Your task to perform on an android device: I need to set a reminder for a meeting that will take place on October 5 at 5 p.m
Image 0: 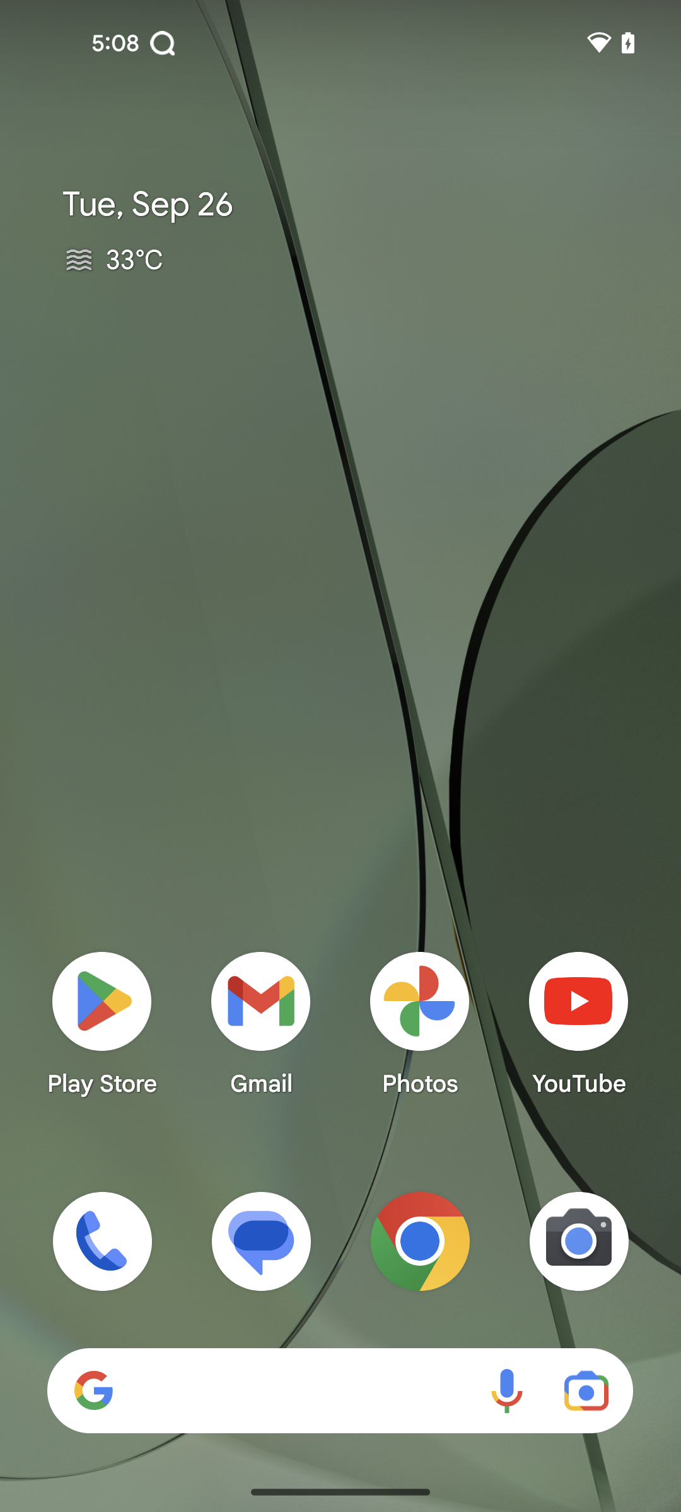
Open the reminder app
Step 0: open app "Reminder"
Image 2: 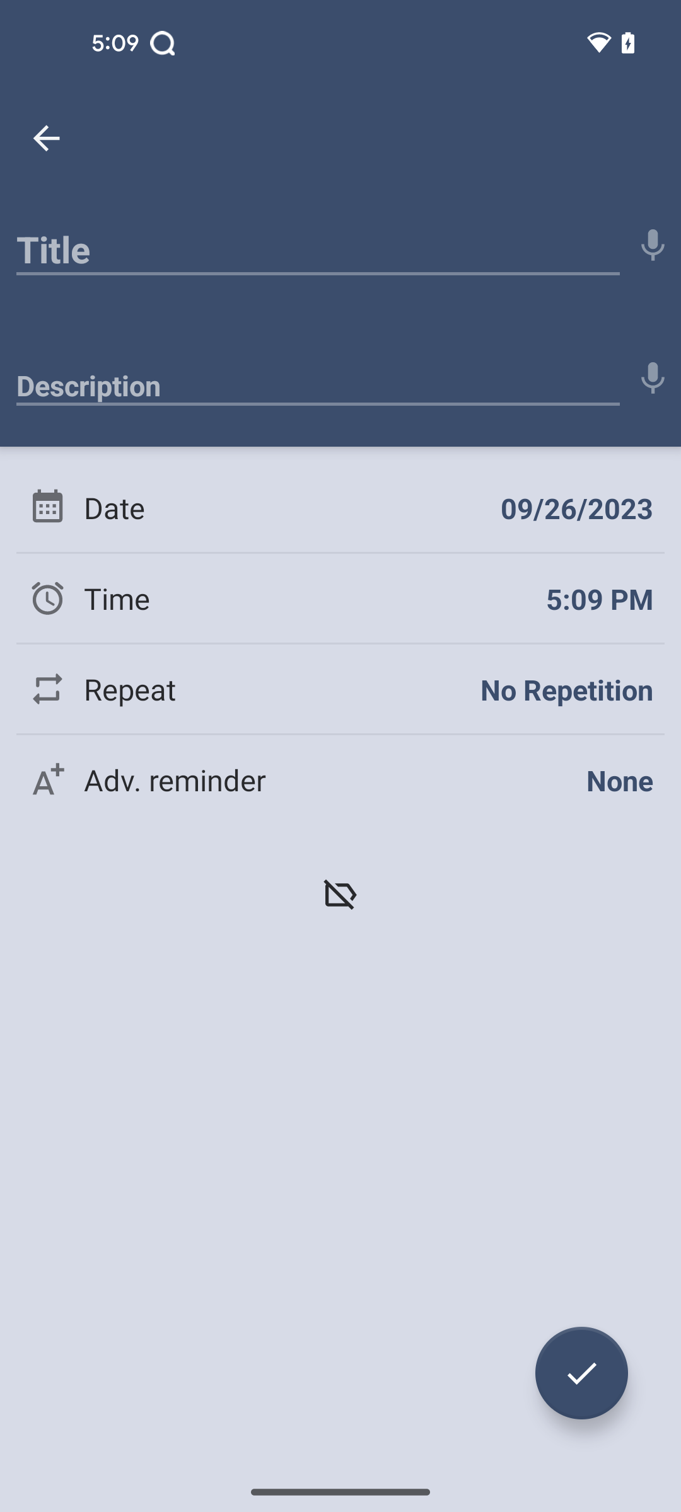
click on the title
Step 2: click (318, 243)
Image 3: 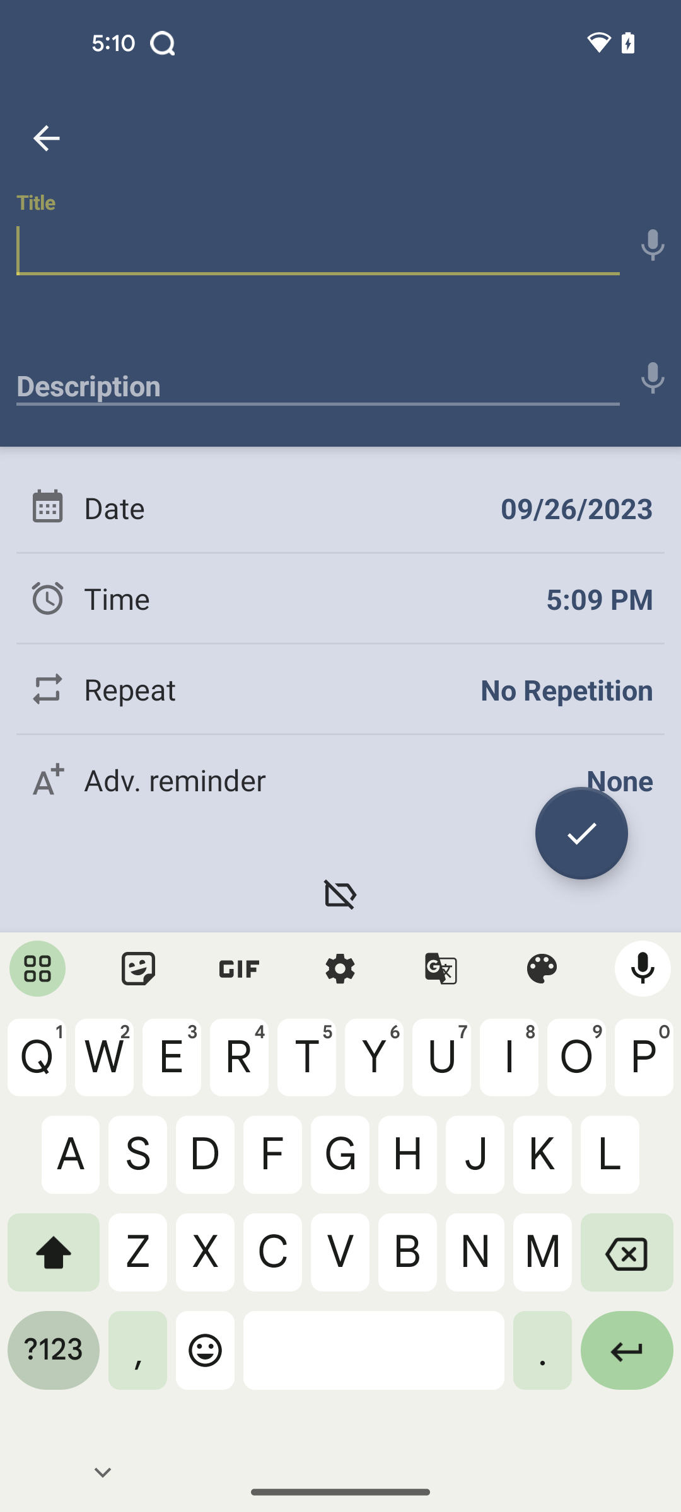
enter title meeting
Step 3: type "Meeting"
Image 4: 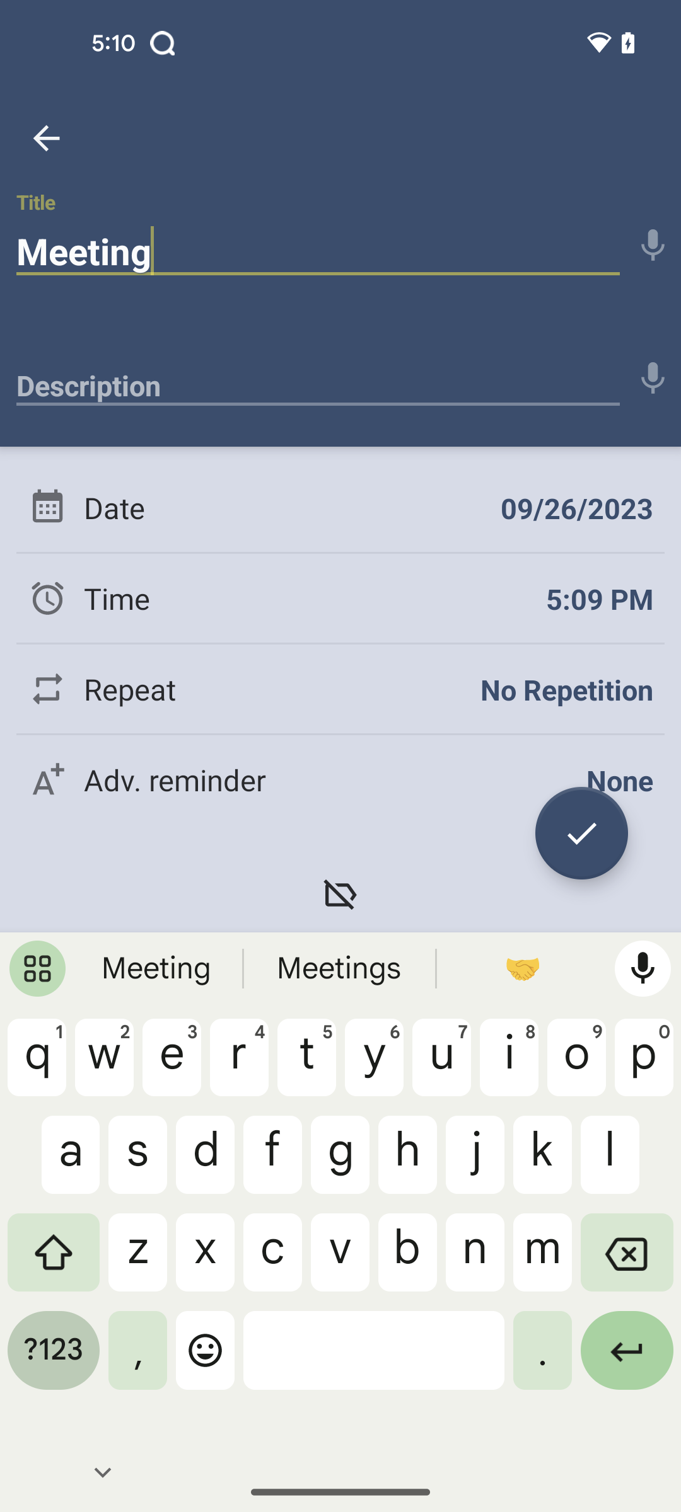
click on the date
Step 4: click (577, 508)
Image 5: 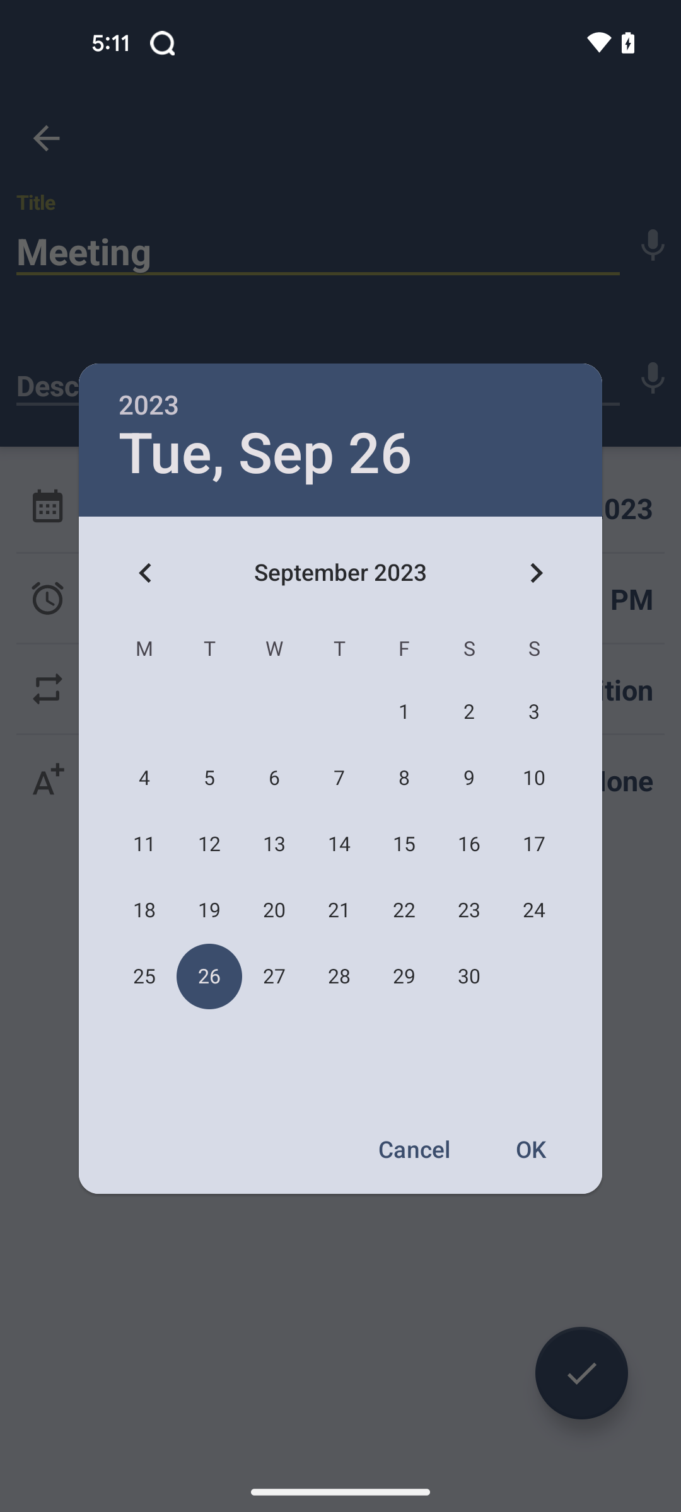
click on next month
Step 5: click (535, 572)
Image 6: 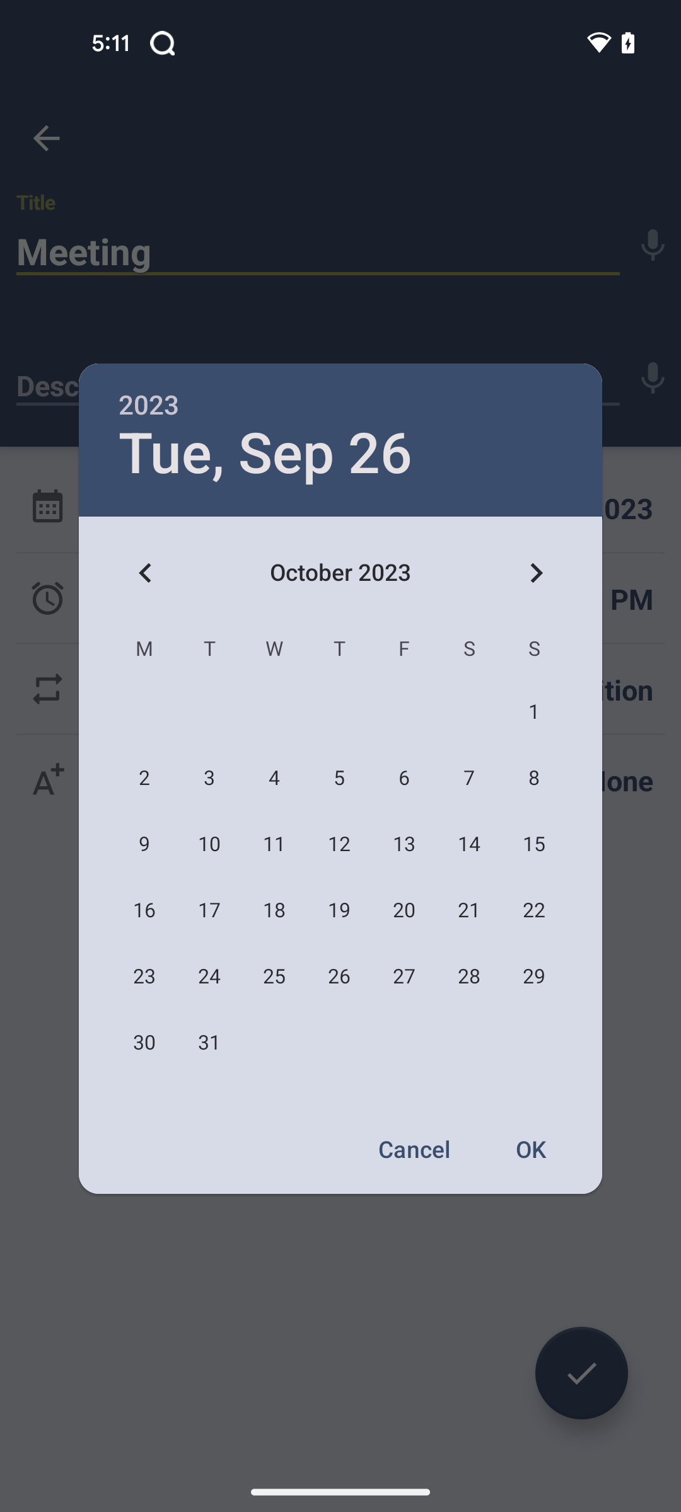
select date 5 oct
Step 6: click (339, 778)
Image 7: 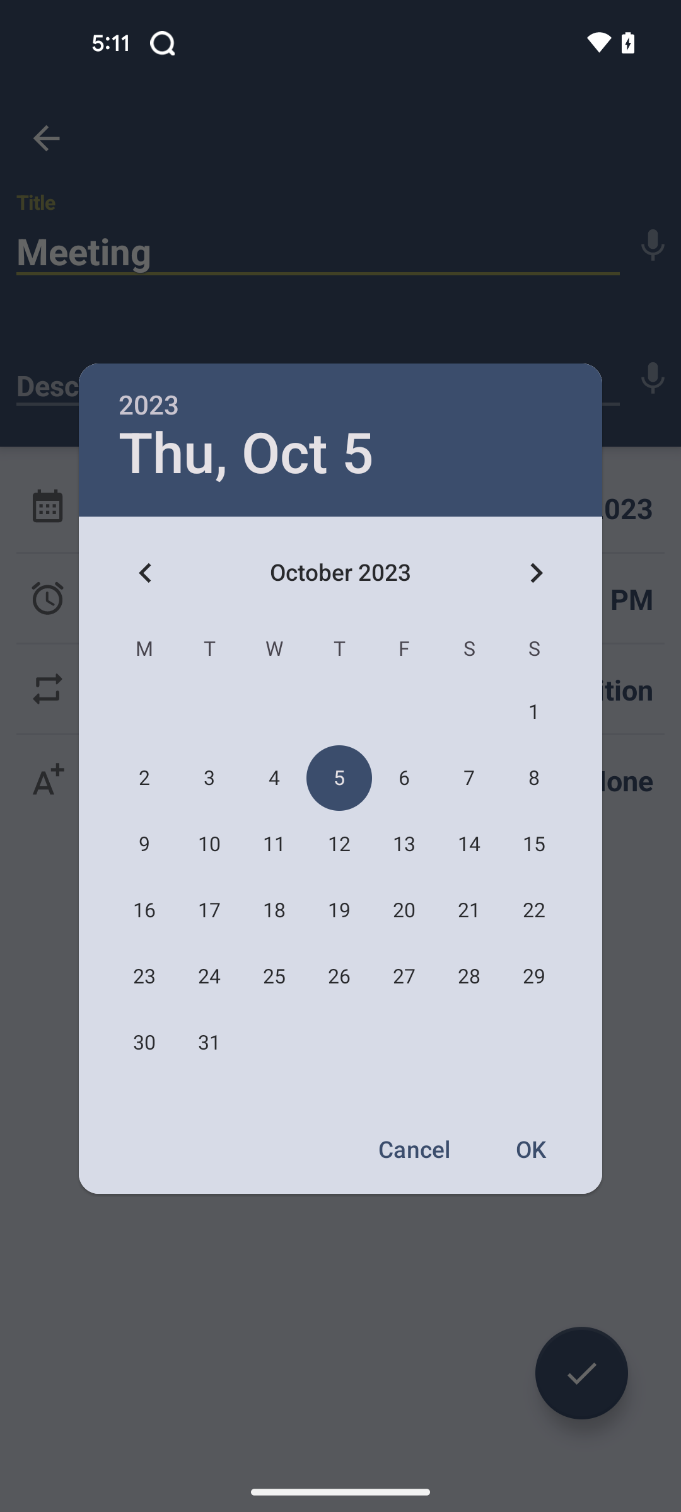
click on the ok button
Step 7: click (532, 1148)
Image 9: 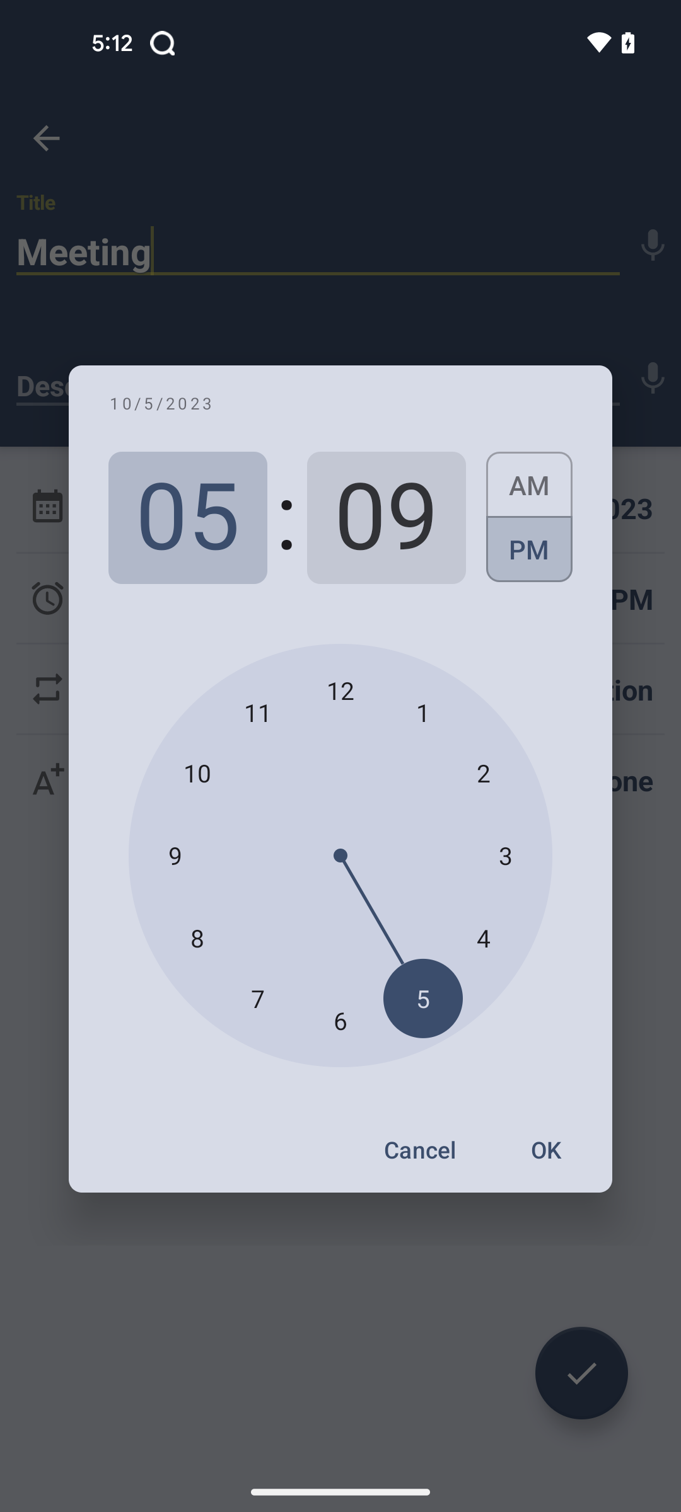
click on the minutes
Step 9: click (386, 518)
Image 10: 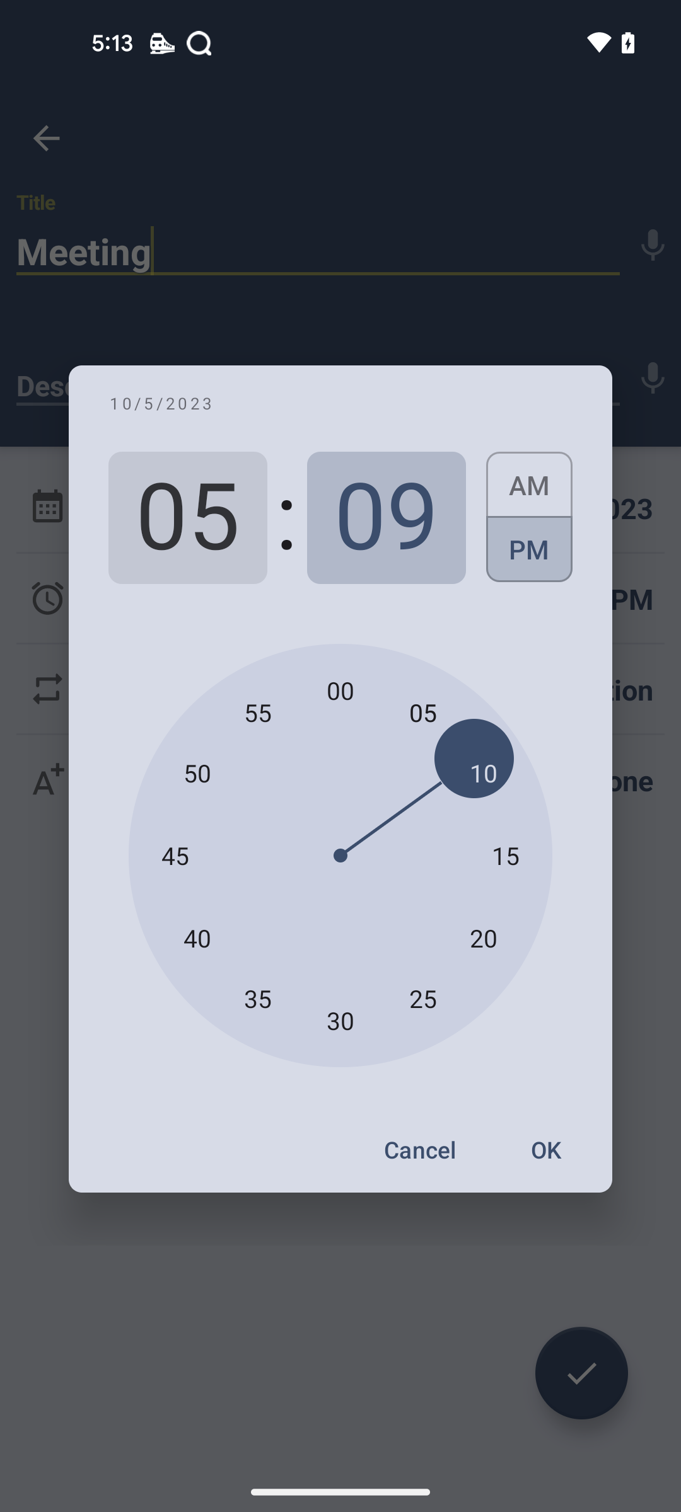
select zero
Step 10: click (340, 690)
Image 11: 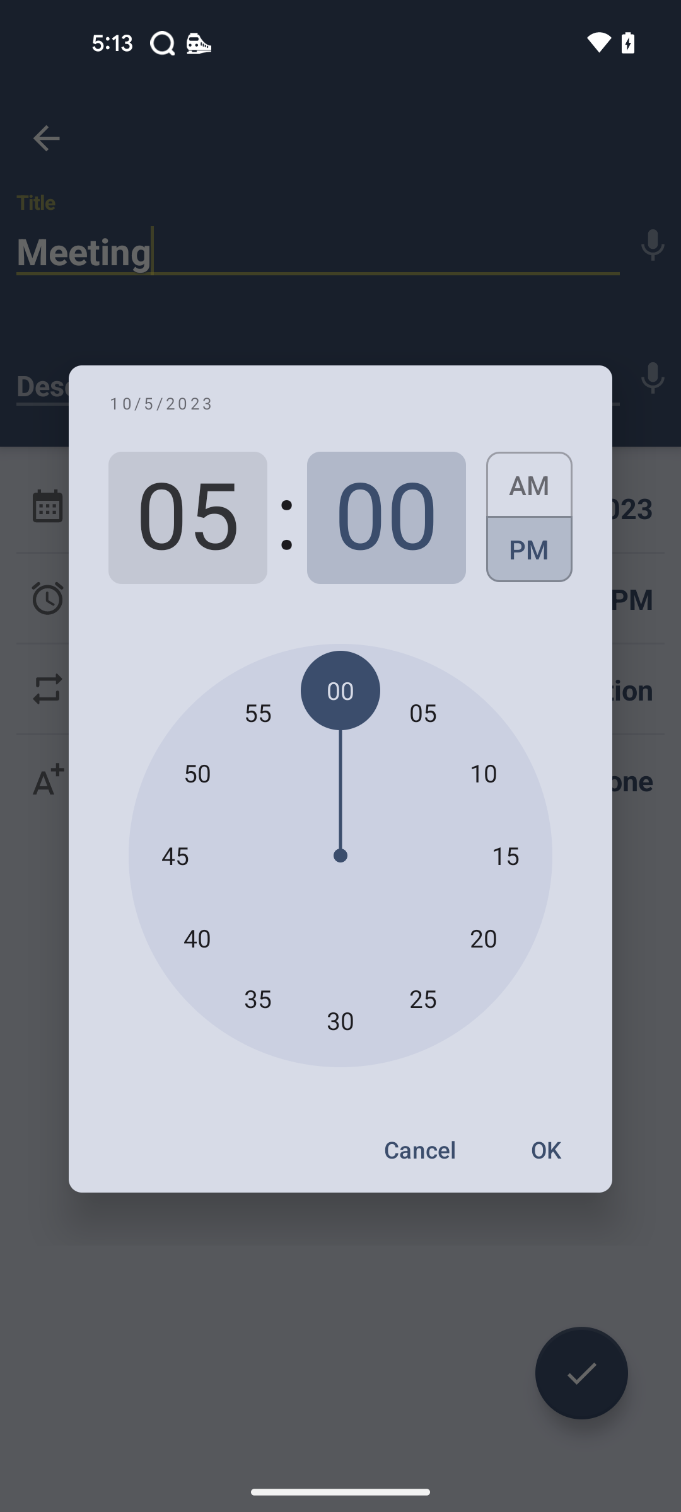
click on the ok button
Step 11: click (545, 1150)
Image 12: 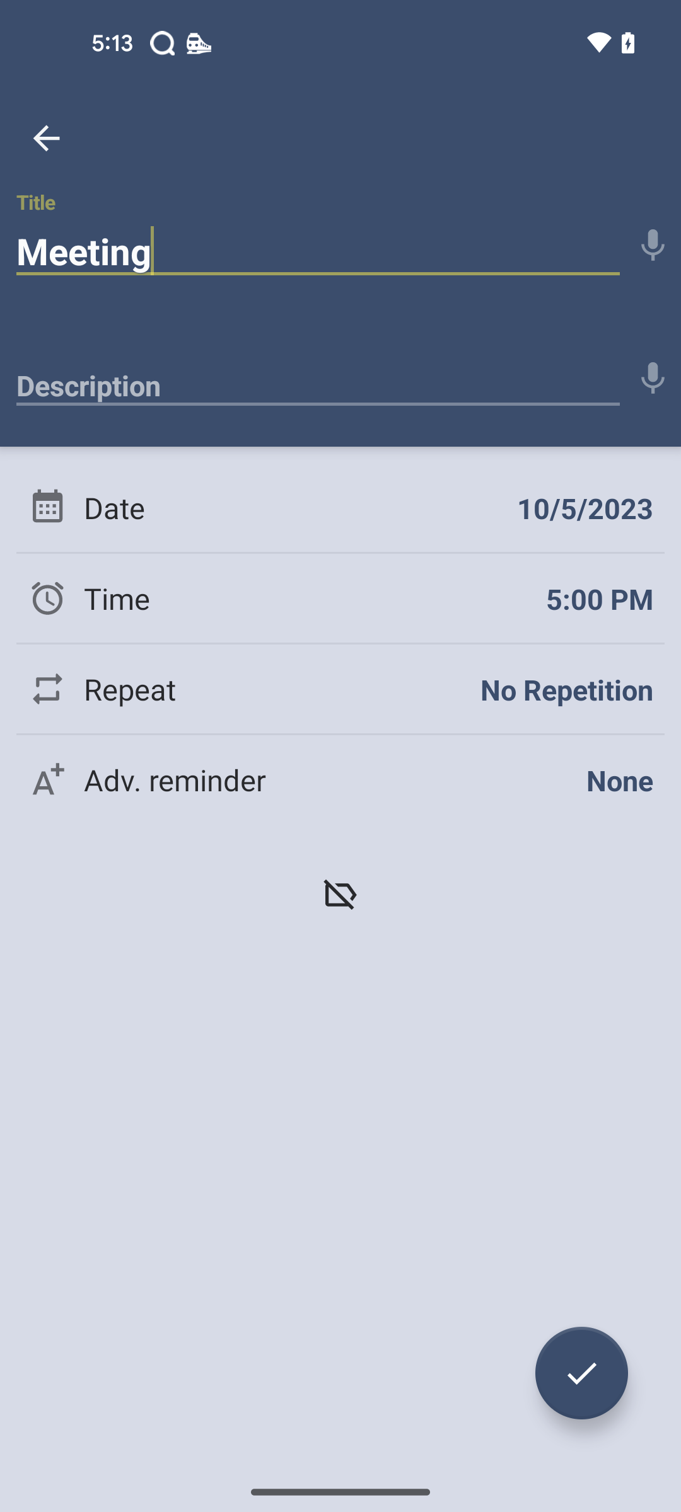
click on the tick button
Step 12: click (581, 1373)